Your task to perform on an android device: Find the smart home speakers on the eBay app.
Image 0: 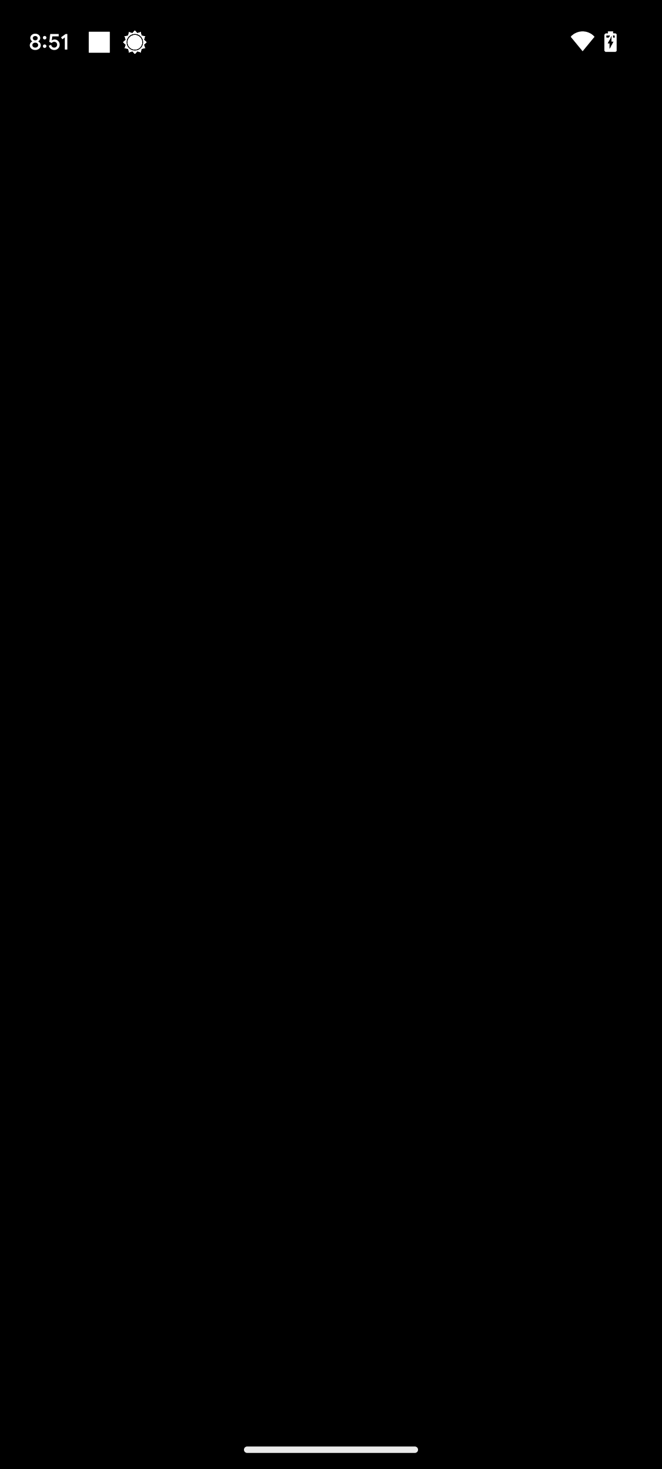
Open the eBay app.
Step 0: open app "eBay"
Image 1: 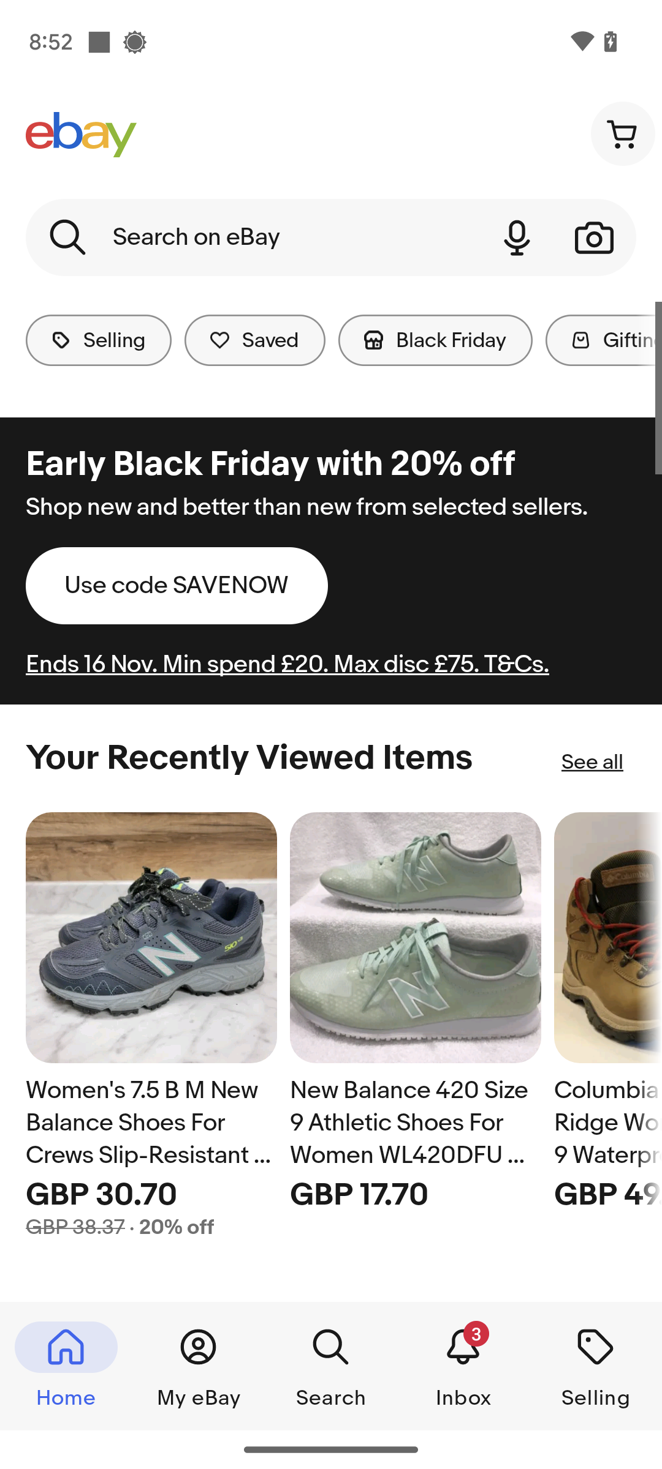
Click on the search bar at the top of the screen.
Step 1: click (253, 237)
Image 2: 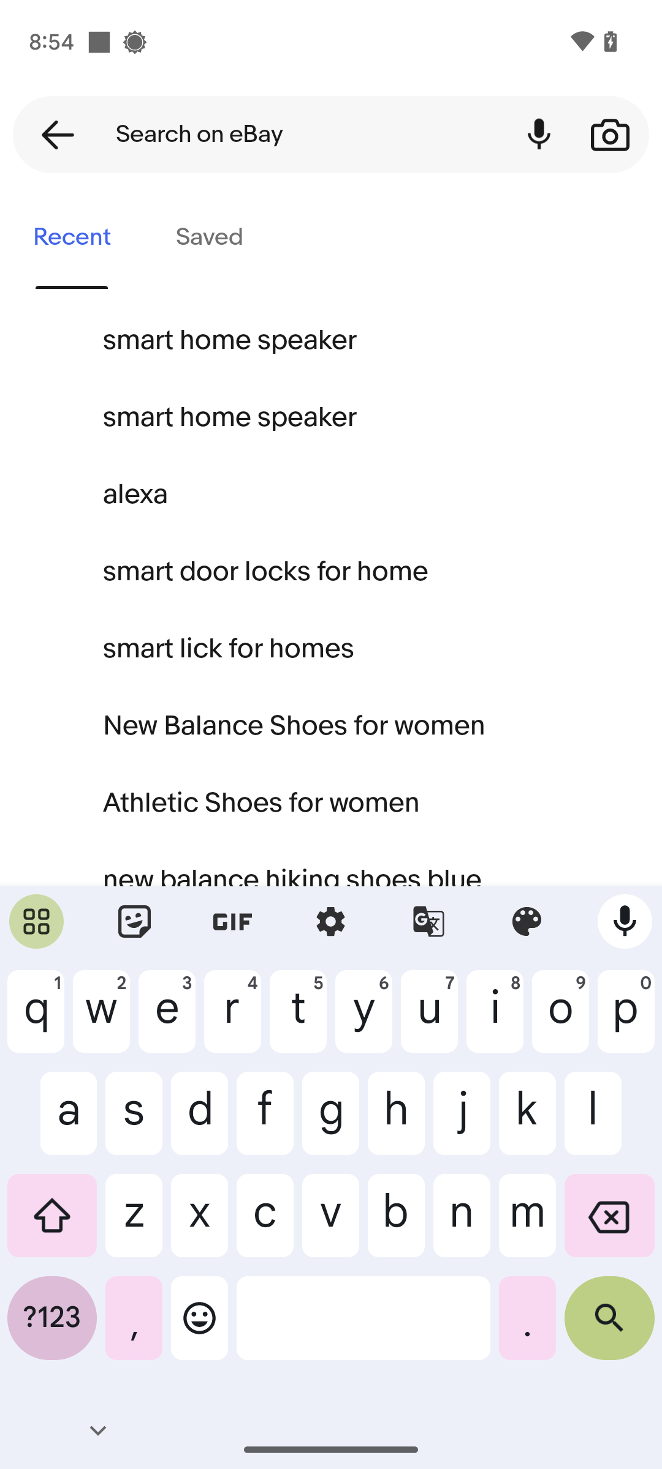
Type in smart home speakers.
Step 2: type "smart home speakers"
Image 3: 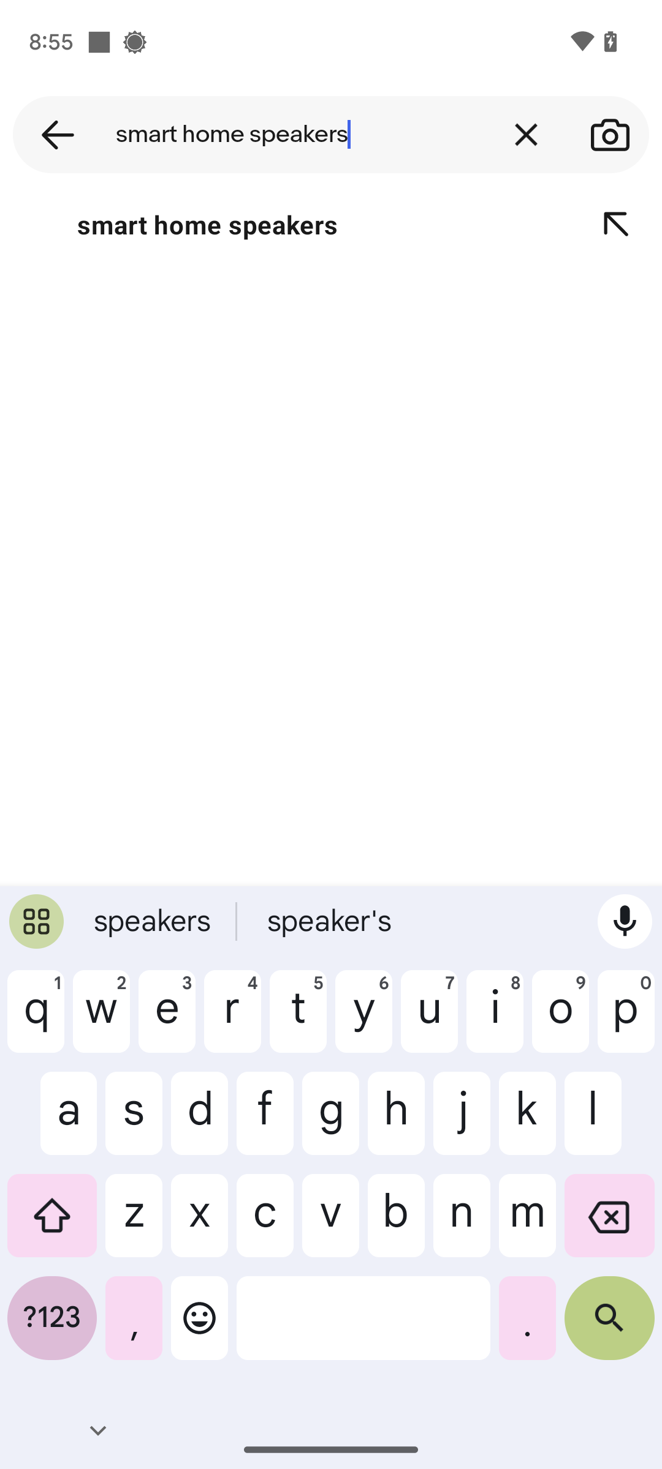
Click on the search icon at the bottom-right corner of the keyboard.
Step 3: click (609, 1328)